Your task to perform on an android device: I want to purchase the  slim satin effect shirt  zw collection I've fallen in love with on the zara app. I'm therefore adding it to my cart before making a decision.
Image 0: 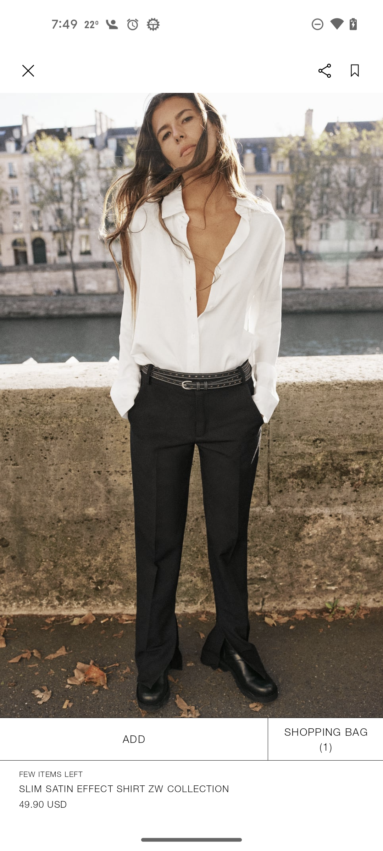
Click on the Add to cart tab
Step 0: click (134, 739)
Image 2: 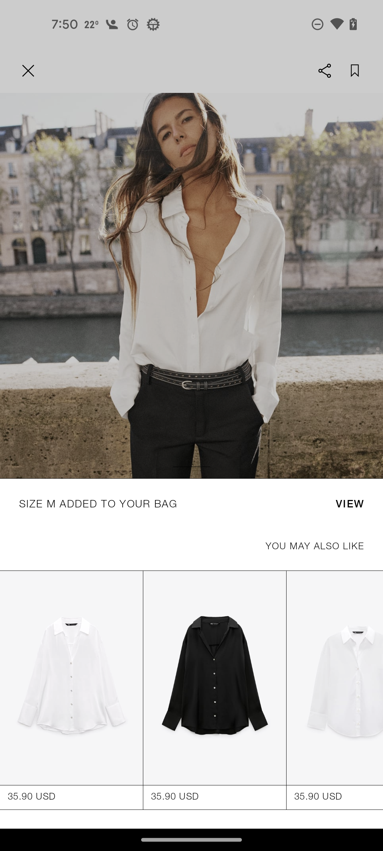
Select the M size 
Step 2: wait